Your task to perform on an android device: Please unstar the cerebra research mail as it is no longer necessary.
Image 0: 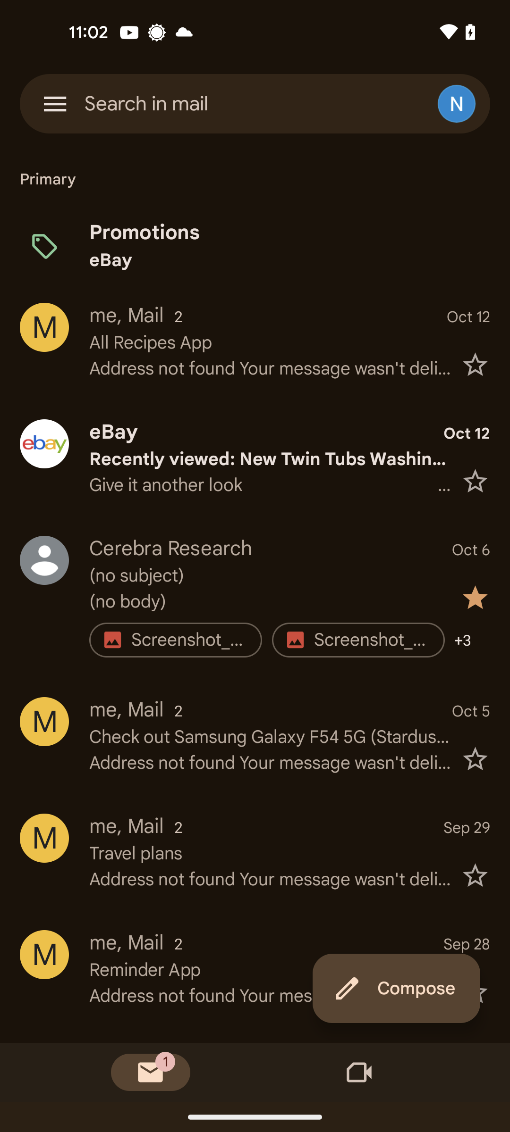
Tap on the star icon of cerebra research mail
Step 0: click (255, 597)